Your task to perform on an android device: For comparative purposes, I'd want to compare the same rate in multiple currencies.
Image 0: 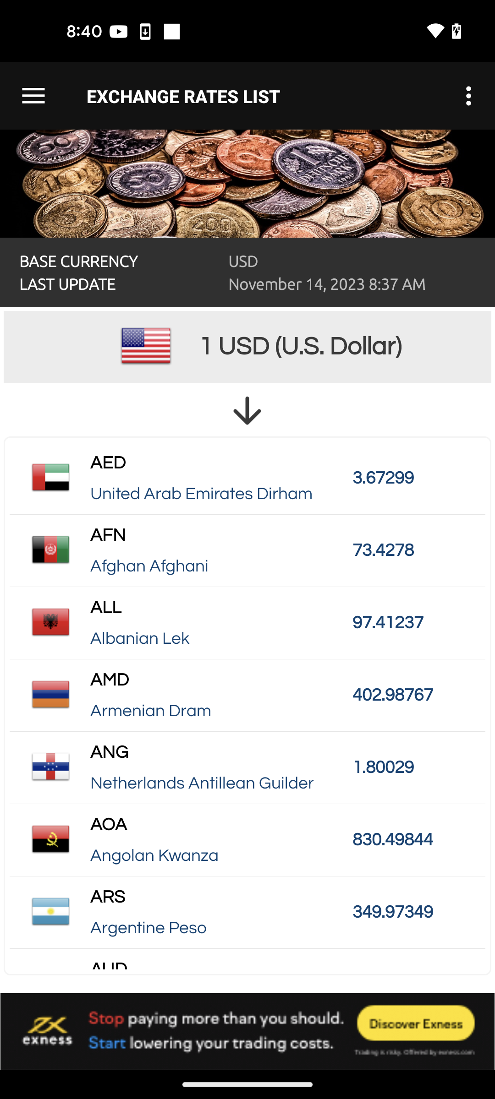
click on the menu bar icon at the top left corner of the screen
Step 0: click (33, 96)
Image 1: 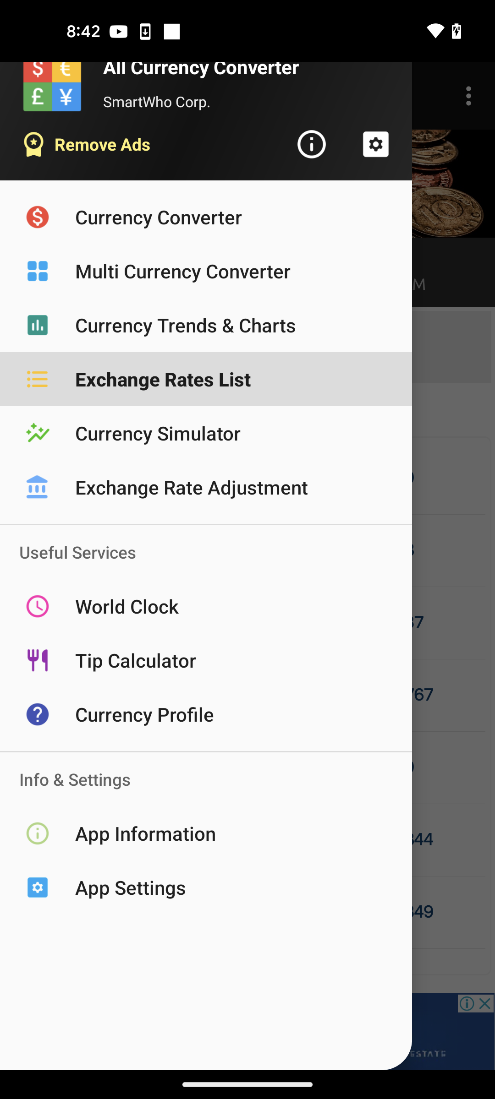
click on the Currency Trends & Charts option
Step 1: click (206, 325)